Your task to perform on an android device: I needed formal pants for my office, so browse for "black formal pants for women" on the Amazon app.
Image 0: 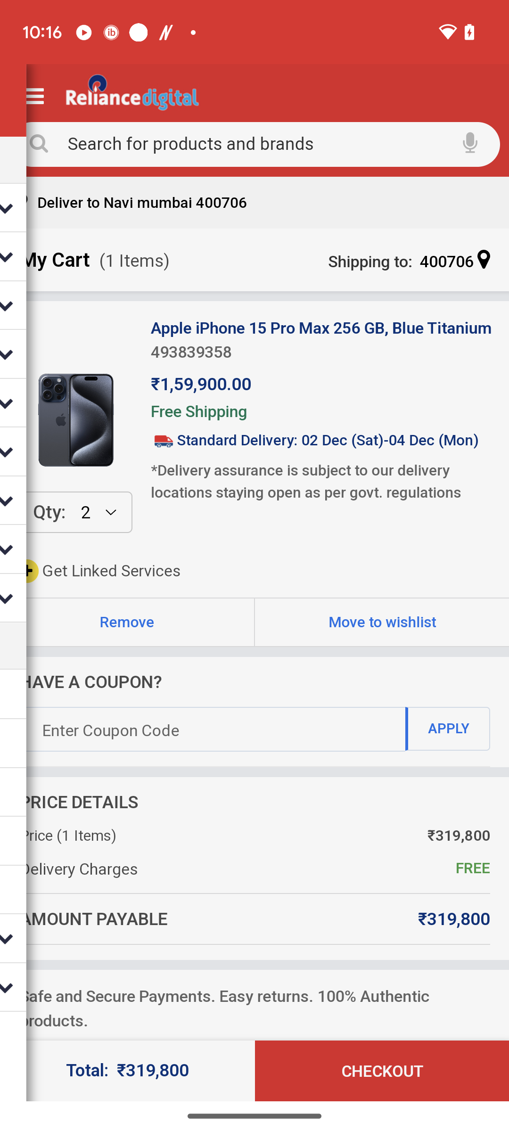
Open the Amazon app.
Step 0: open app "Amazon"
Image 1: 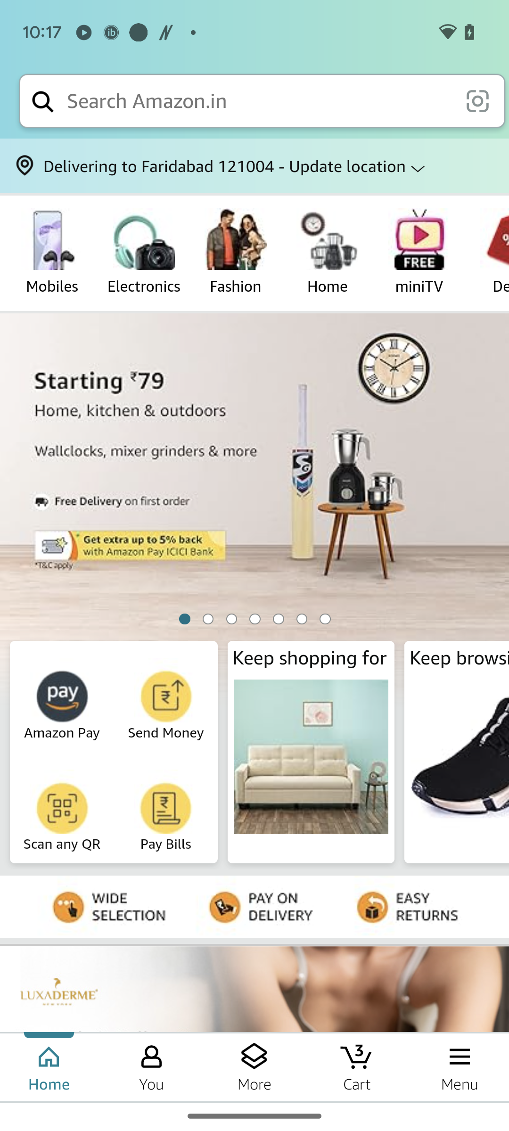
Click on the search box.
Step 1: click (258, 101)
Image 2: 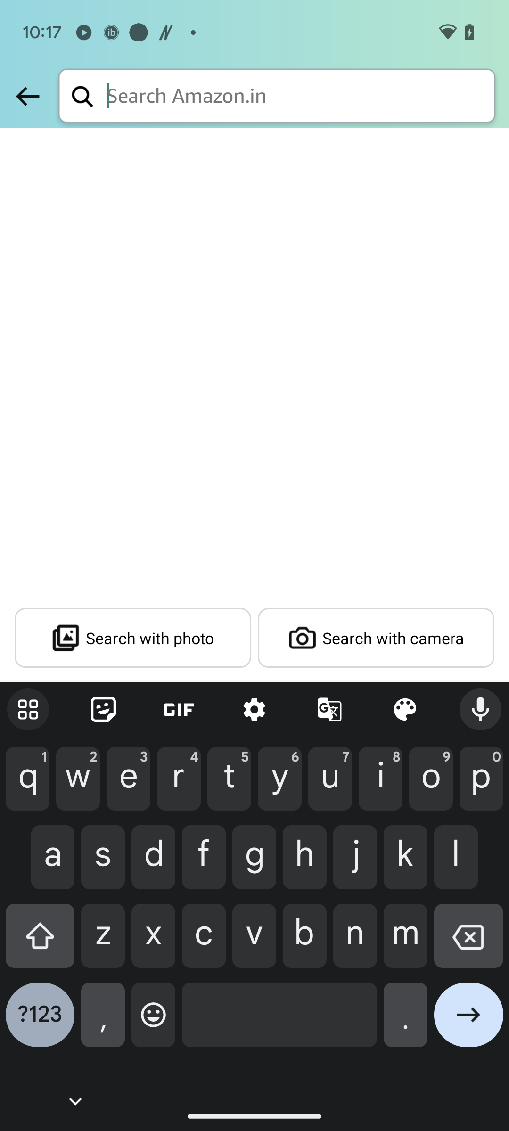
Type "black formal pants for women" in the search box.
Step 2: type "black formal pants for women"
Image 3: 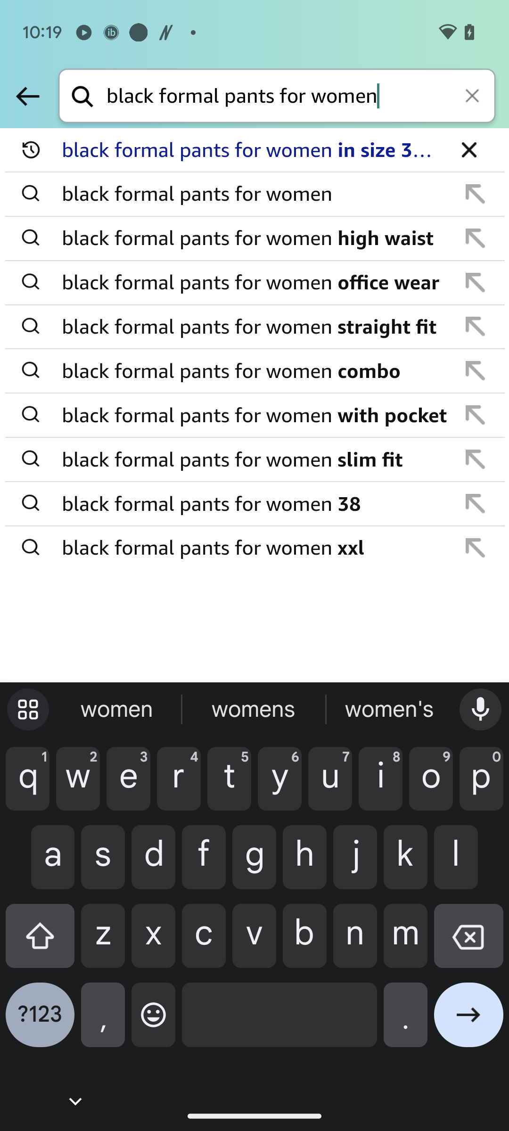
Click on the Go ahead icon at the bottom right corner of the keyboard.
Step 3: click (468, 1022)
Image 4: 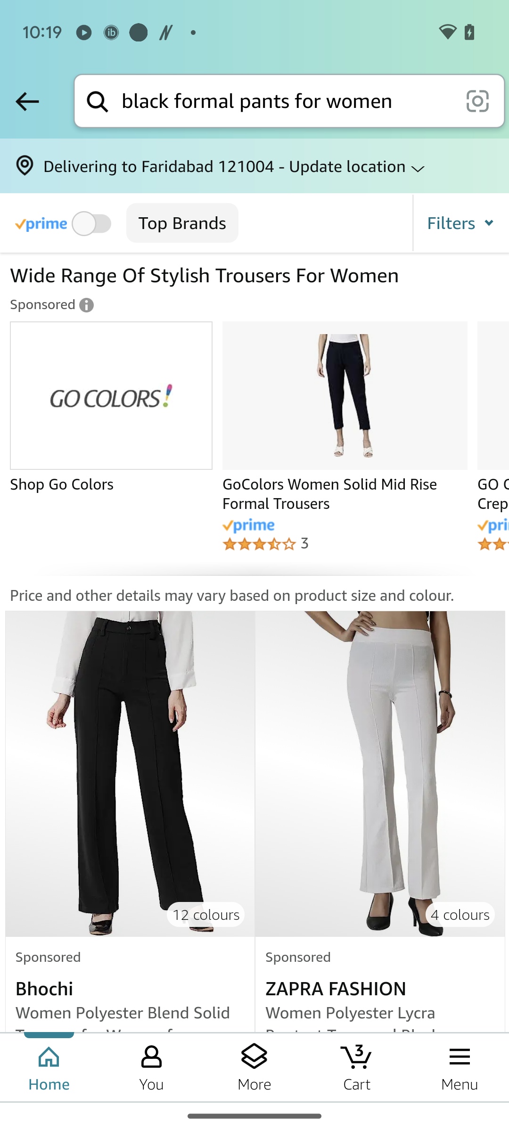
Click on the Go ahead icon at the bottom right corner of the keyboard.
Step 4: wait